Your task to perform on an android device: To receive updates for new videos of The Beatles, follow Starman Brinley on Vimeo.
Image 0: 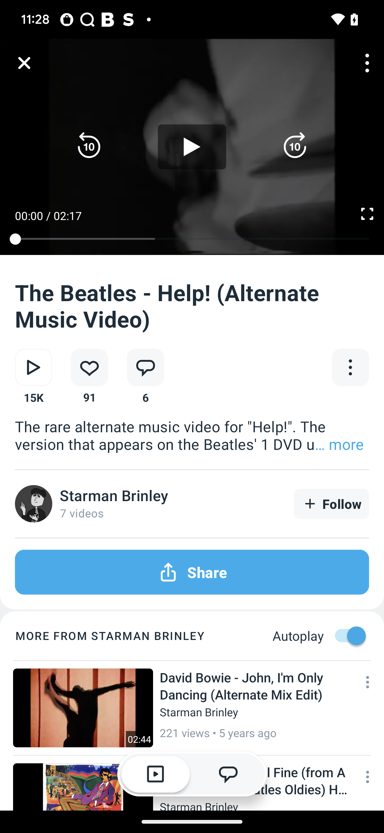
Click on the follow button to subscribe to the channel
Step 0: click (331, 504)